Your task to perform on an android device: Look for jackhammers in the Tools industrial & scientific category by applying the Electric Hammer category filter in the Banggod app.
Image 0: 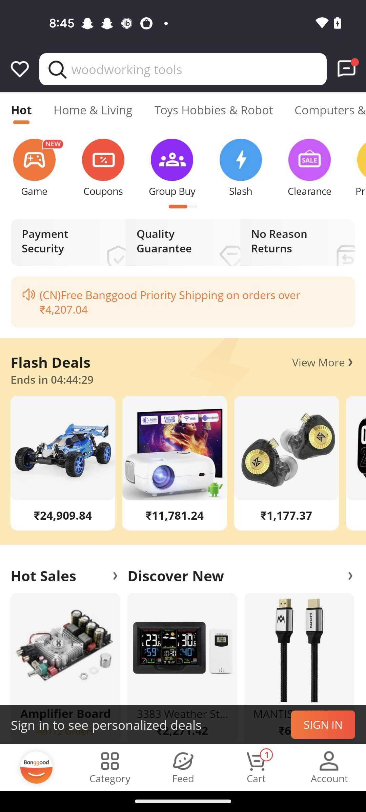
Click on the category tab
Step 0: click (110, 767)
Image 1: 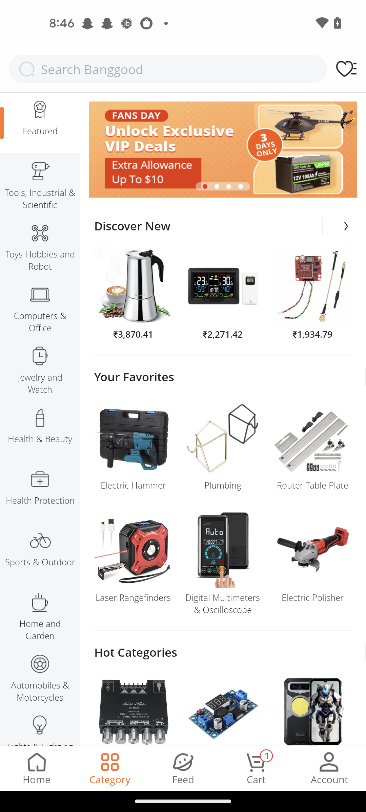
Click on the Tools industrial & scientific category
Step 1: click (40, 184)
Image 2: 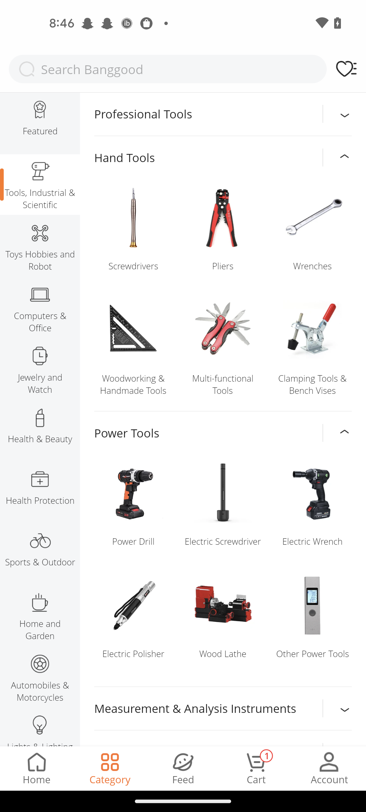
Click on the power drill
Step 2: click (133, 493)